Your task to perform on an android device: I want to add to cart these Bananas because I want to create them to the cart grocery list.
Image 0: 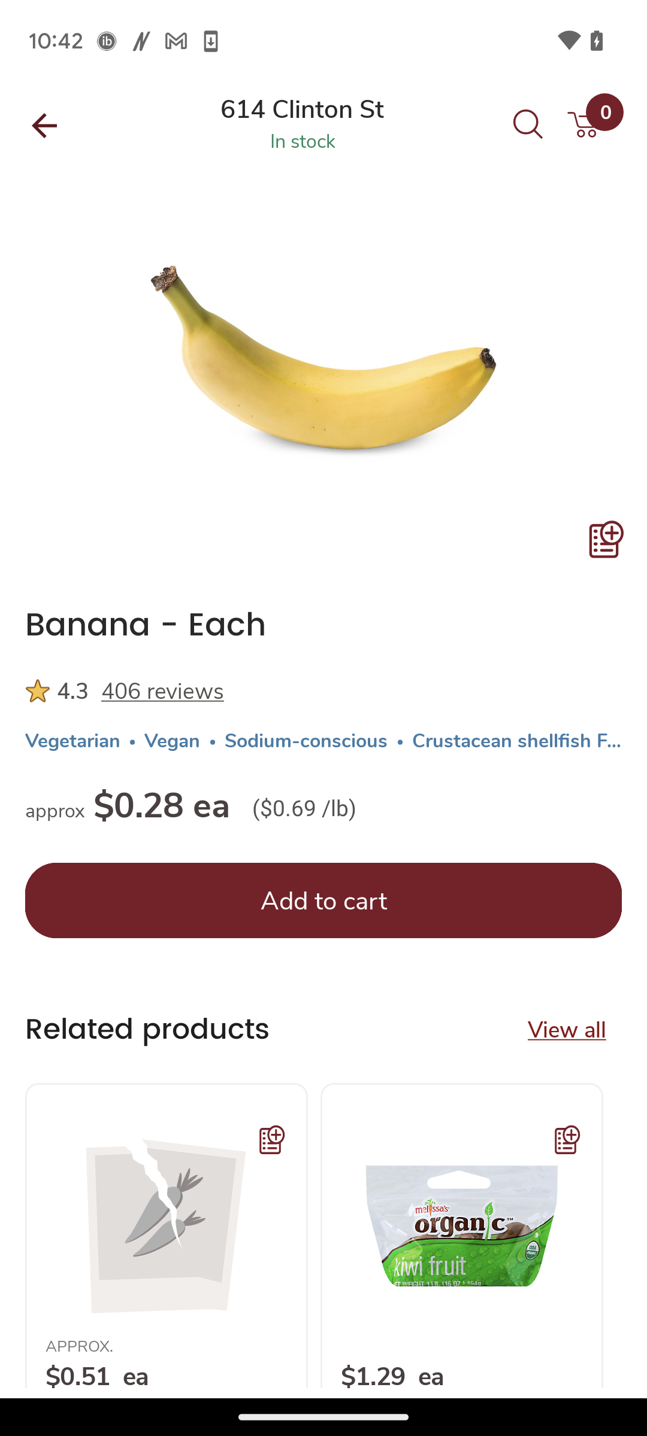
Click on the Add to cart button
Step 0: click (473, 900)